Your task to perform on an android device: I think the Catussaba Suites Resort is a fantastic place to stay. See the MakeMyTrip app for more information regarding Amenities available in the Catussaba Suites Resort.
Image 0: 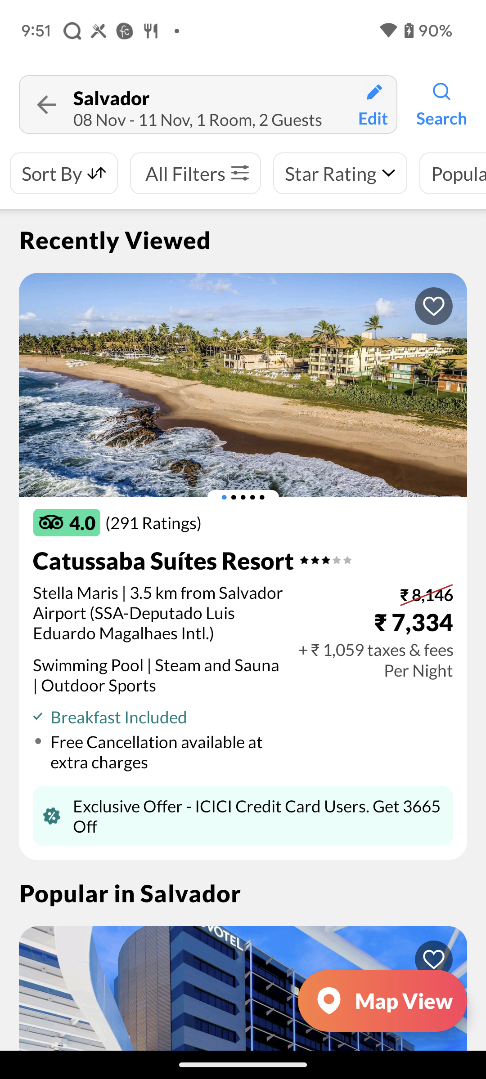
Click on the Catussaba Suites Resort
Step 0: click (163, 560)
Image 2: 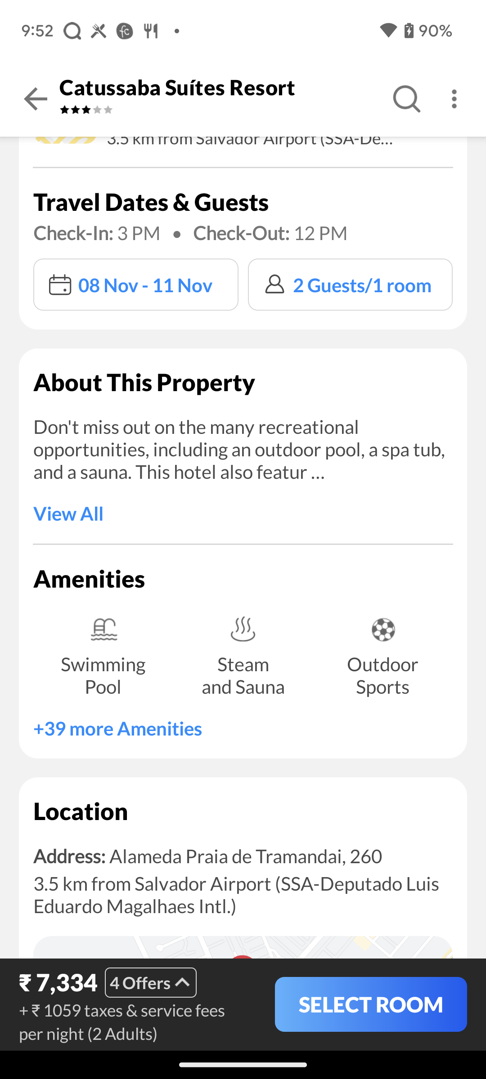
Click on +39 more Amenities
Step 2: click (117, 728)
Image 3: 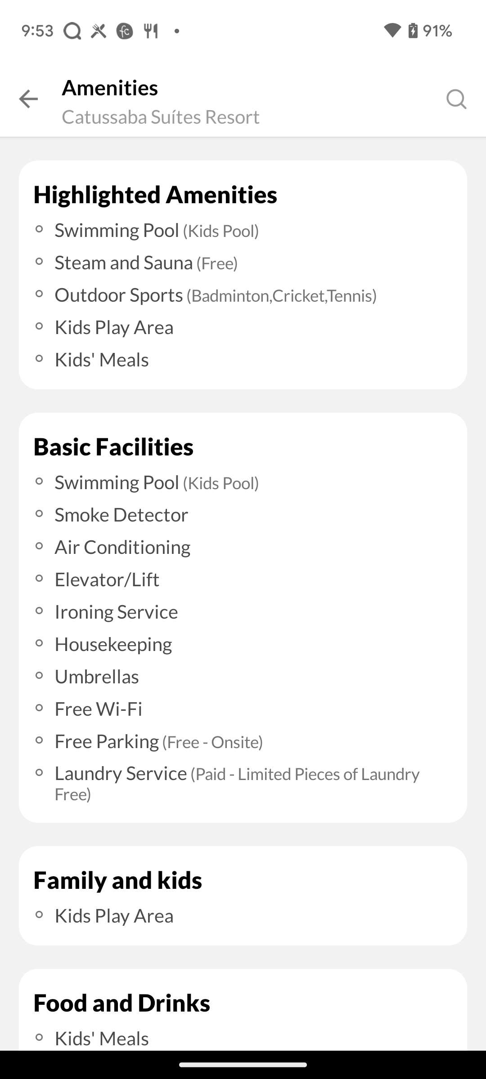
Swipe up 
Step 3: scroll down